Your task to perform on an android device: I want to get a new t-shirt from Kappa because of their excellent quality. Use the ebay app to search for Kappa t-shirt .
Image 0: 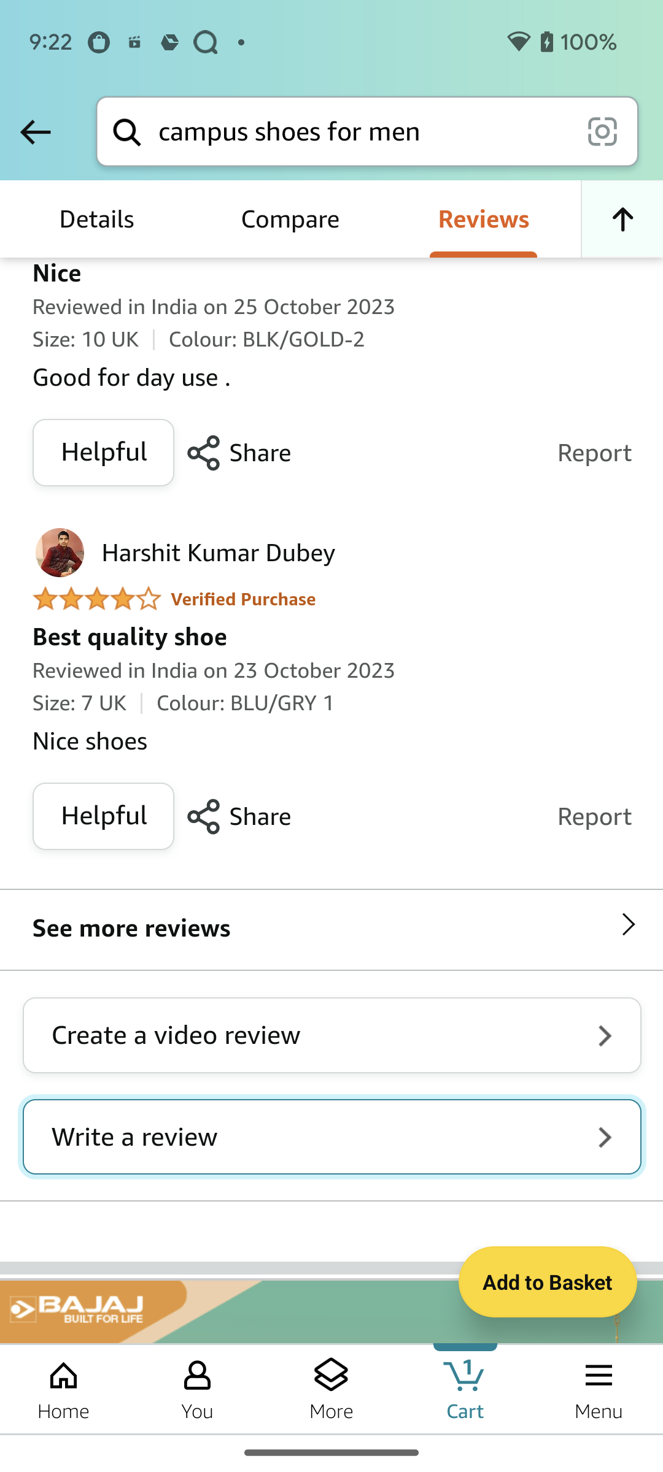
Open eBay app
Step 0: open app "eBay"
Image 1: 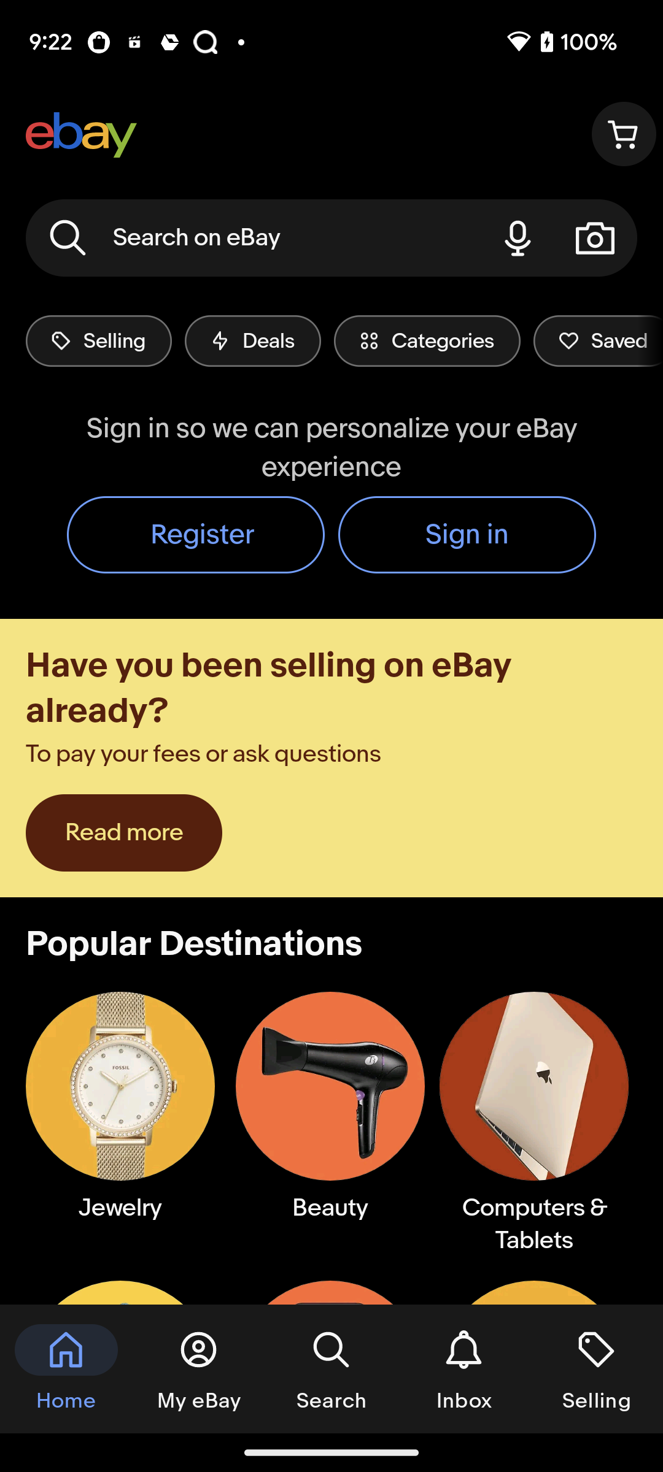
Click on the search bar at the top of the screen
Step 1: click (254, 238)
Image 2: 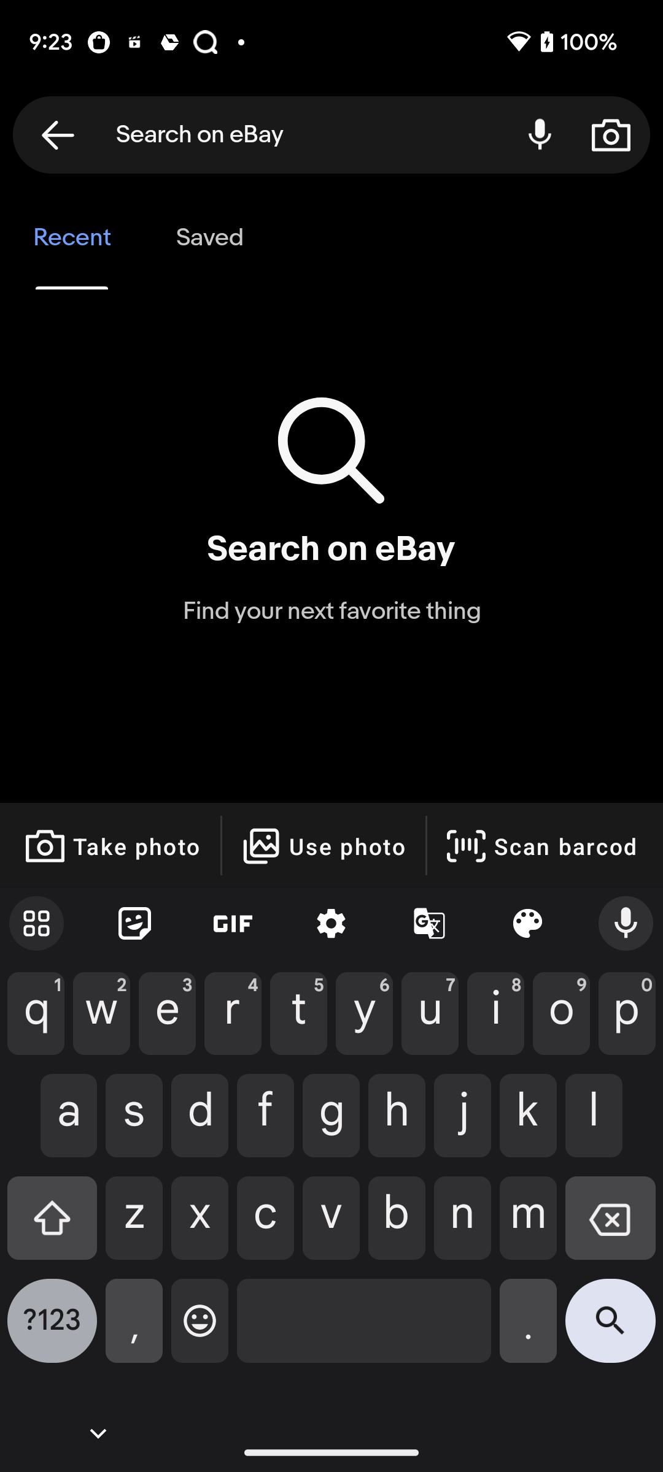
search for kappa t shirt
Step 2: type " kappa t shirt"